Your task to perform on an android device: View the reviews of other shoppers of "Mountain Bike Helmet EXPL 50 " on the Decathlon app.
Image 0: 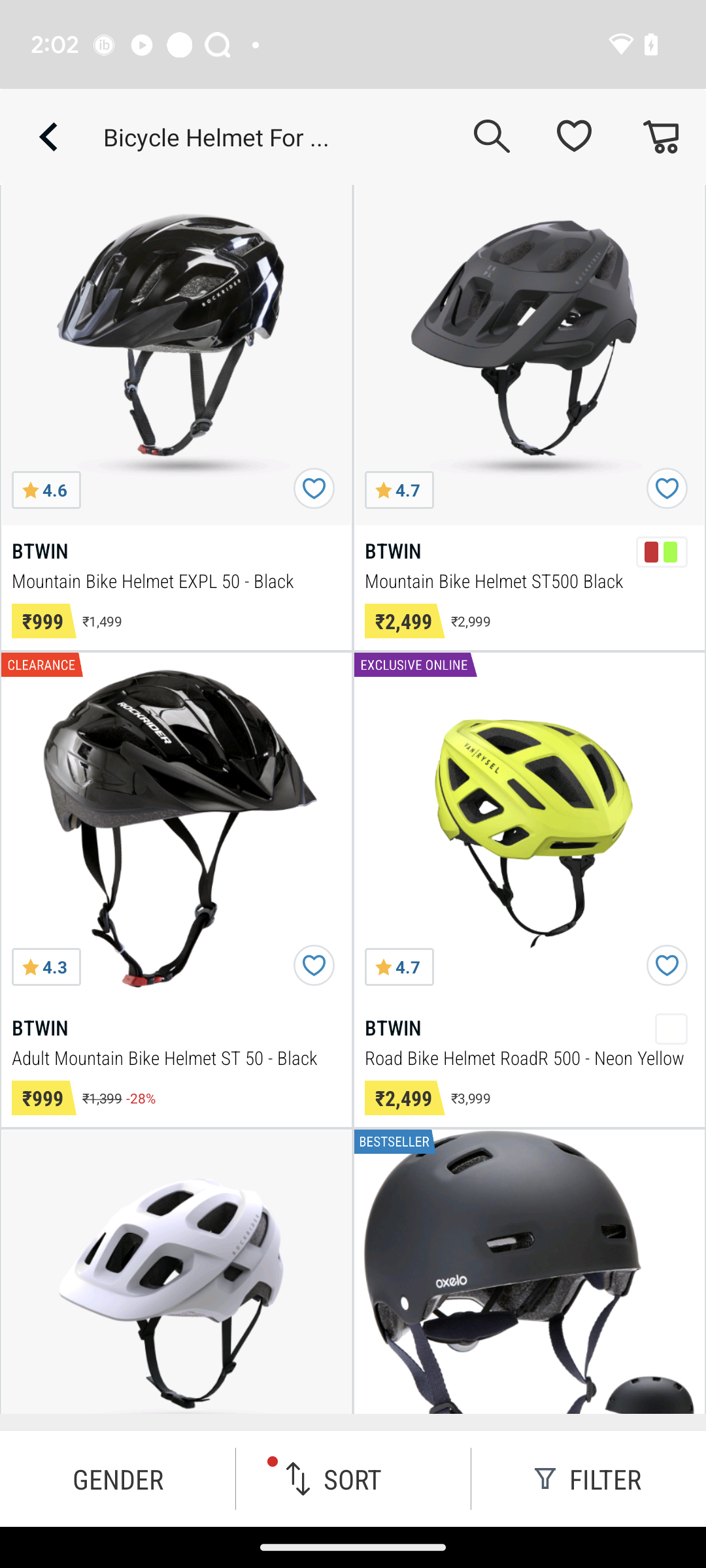
Click on the image of Mountain Bike Helmet EXPL 50 on the left side in the first row.
Step 0: click (45, 403)
Image 1: 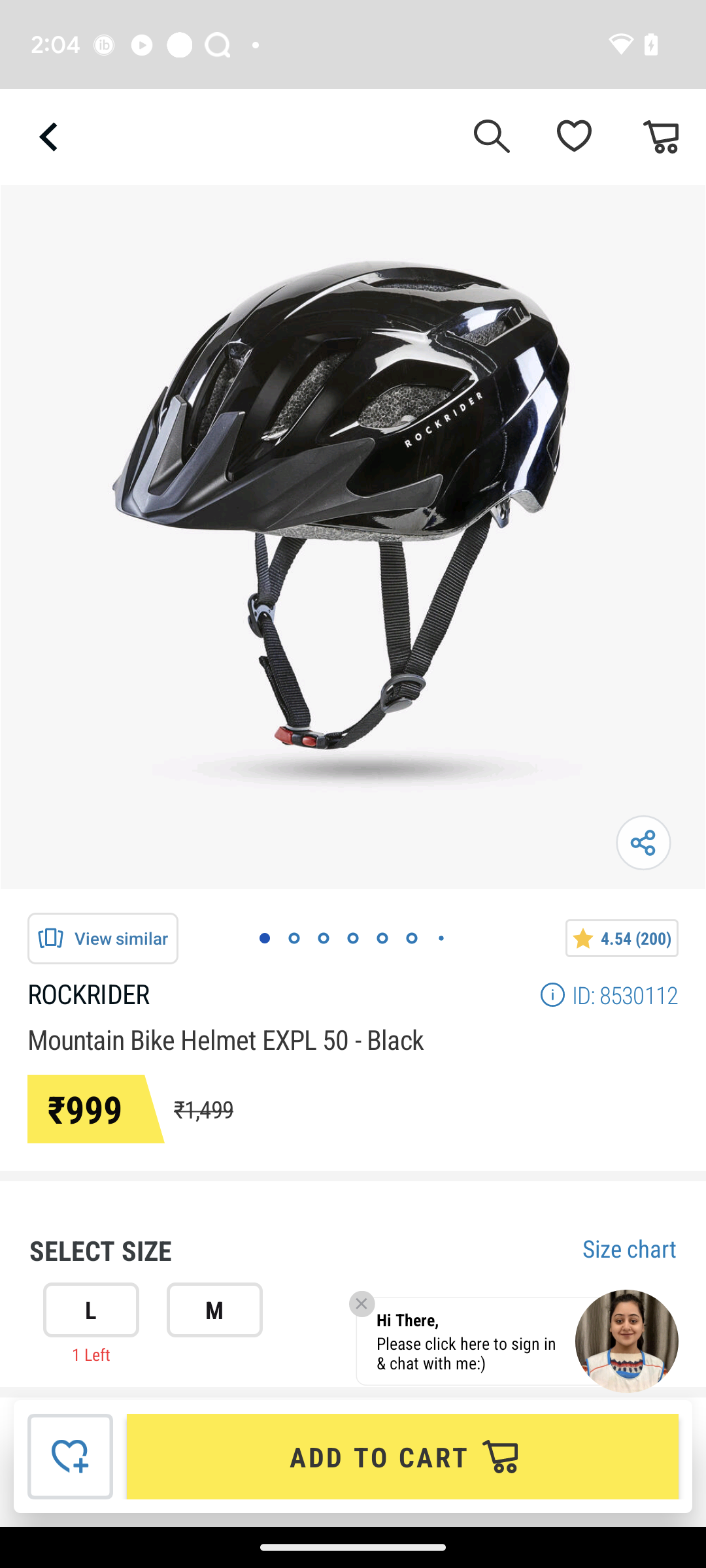
Swipe up
Step 1: scroll down
Image 2: 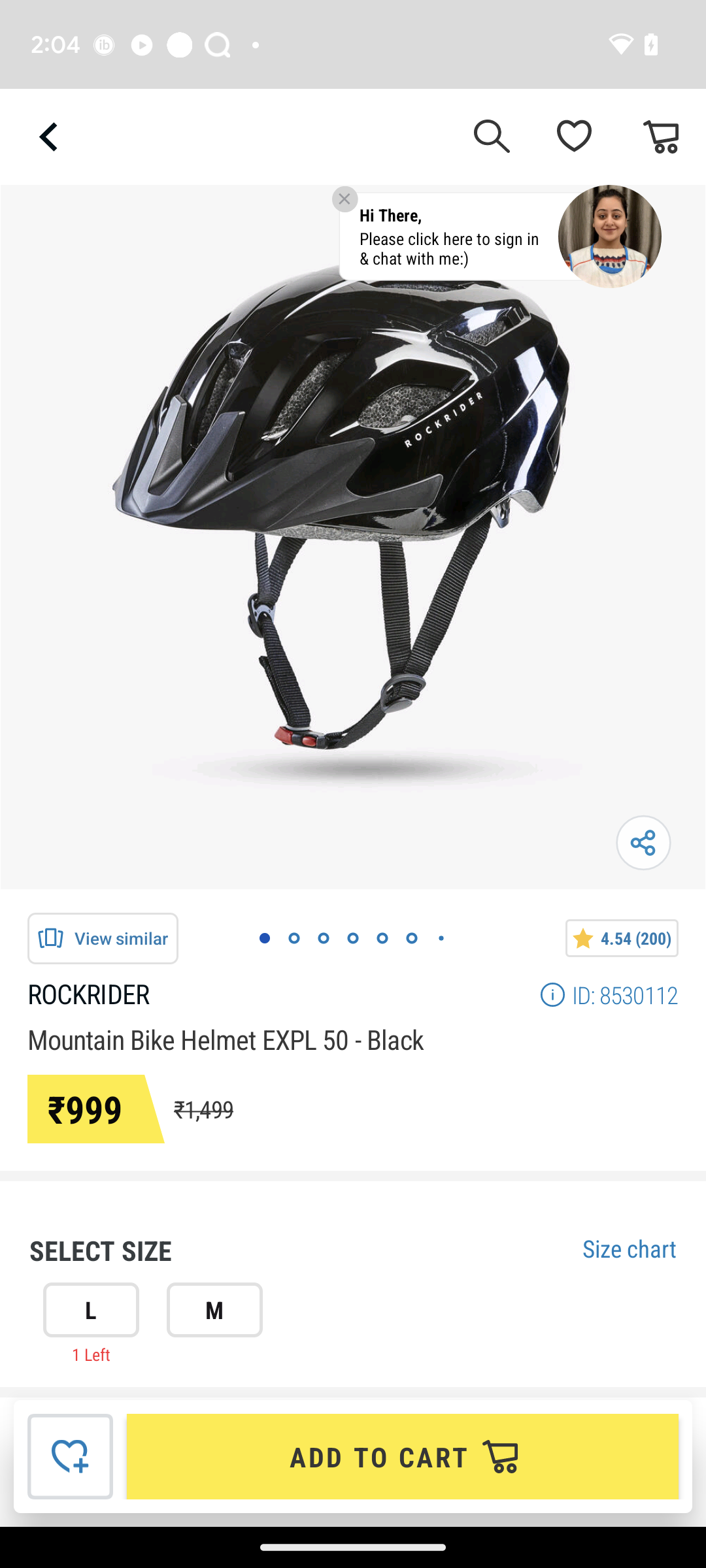
Swipe up
Step 2: scroll down
Image 4: 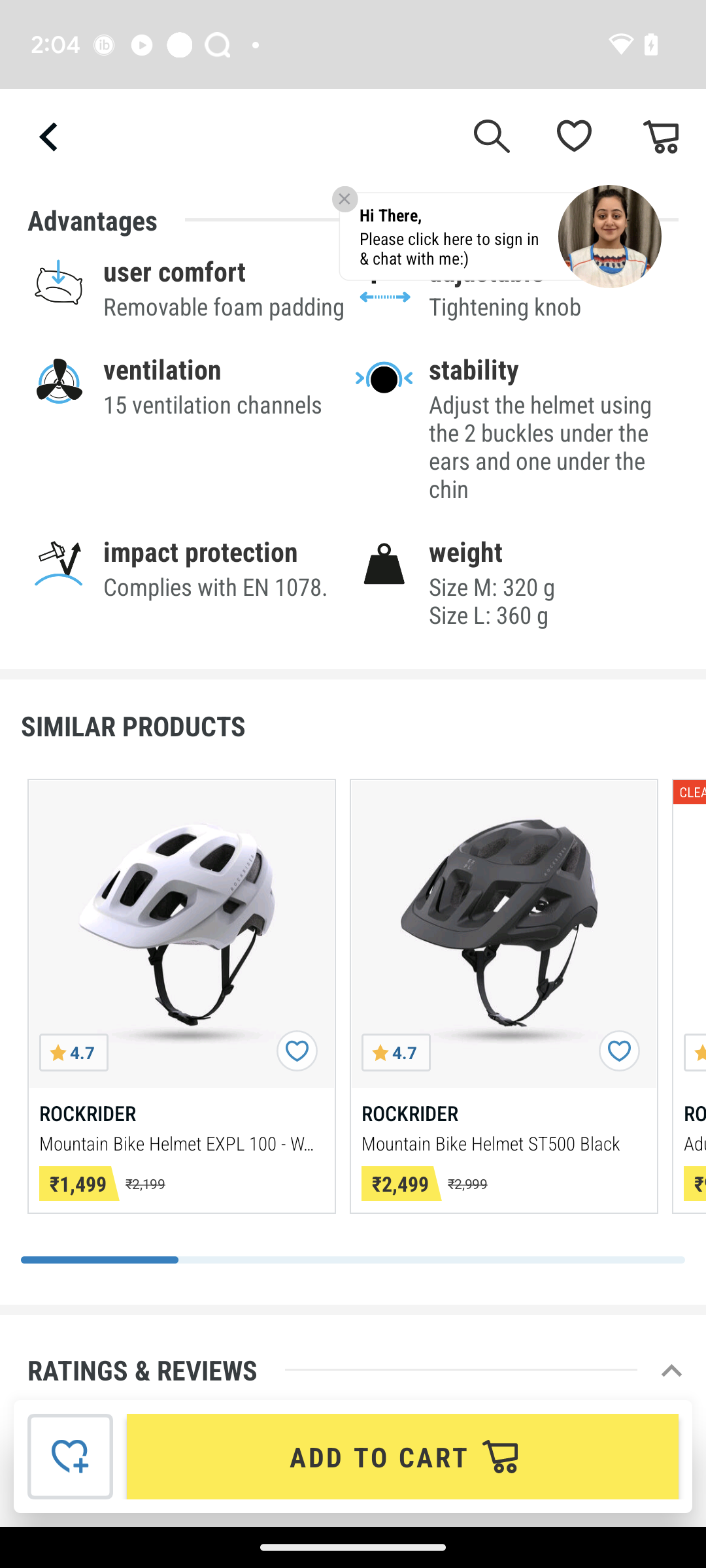
Swipe up
Step 4: scroll down
Image 5: 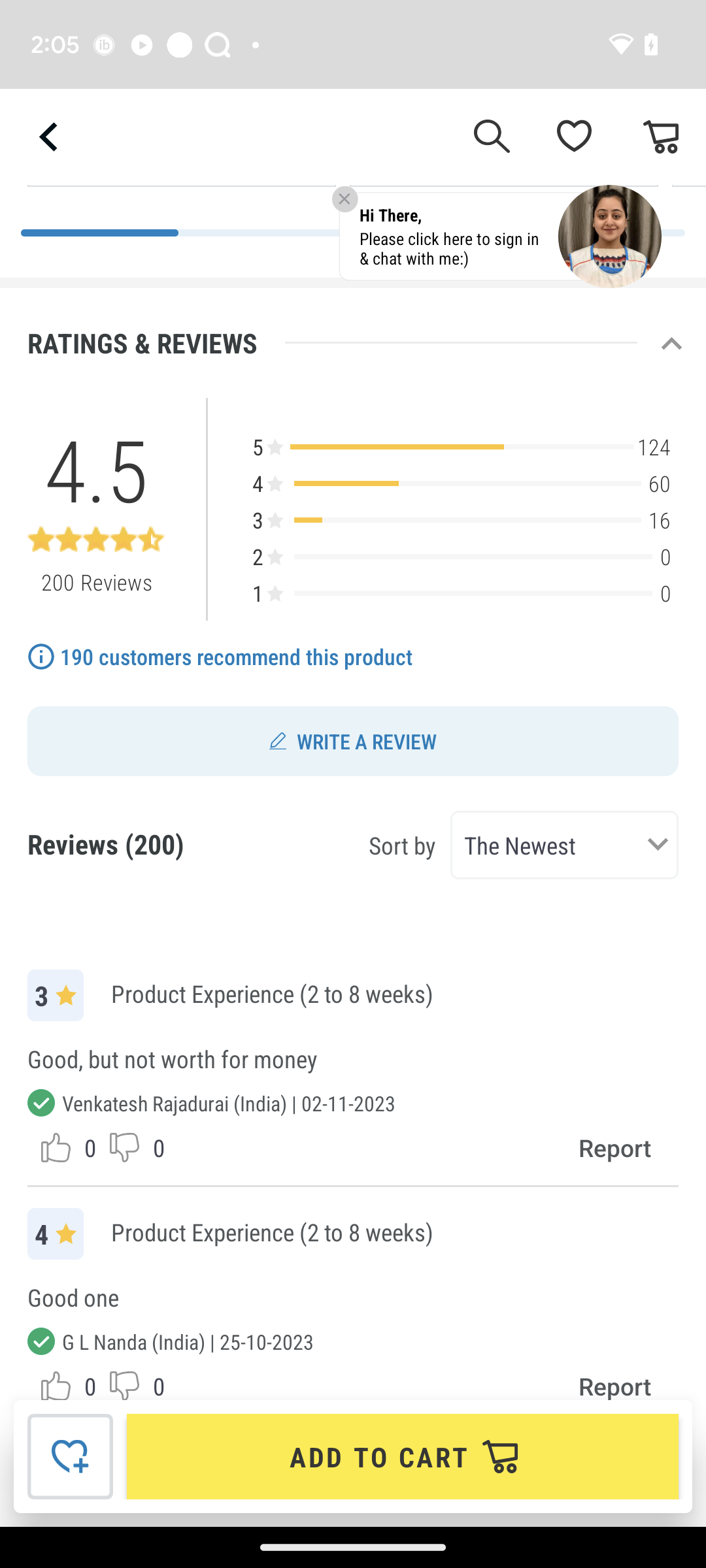
Swipe up
Step 5: scroll down
Image 6: 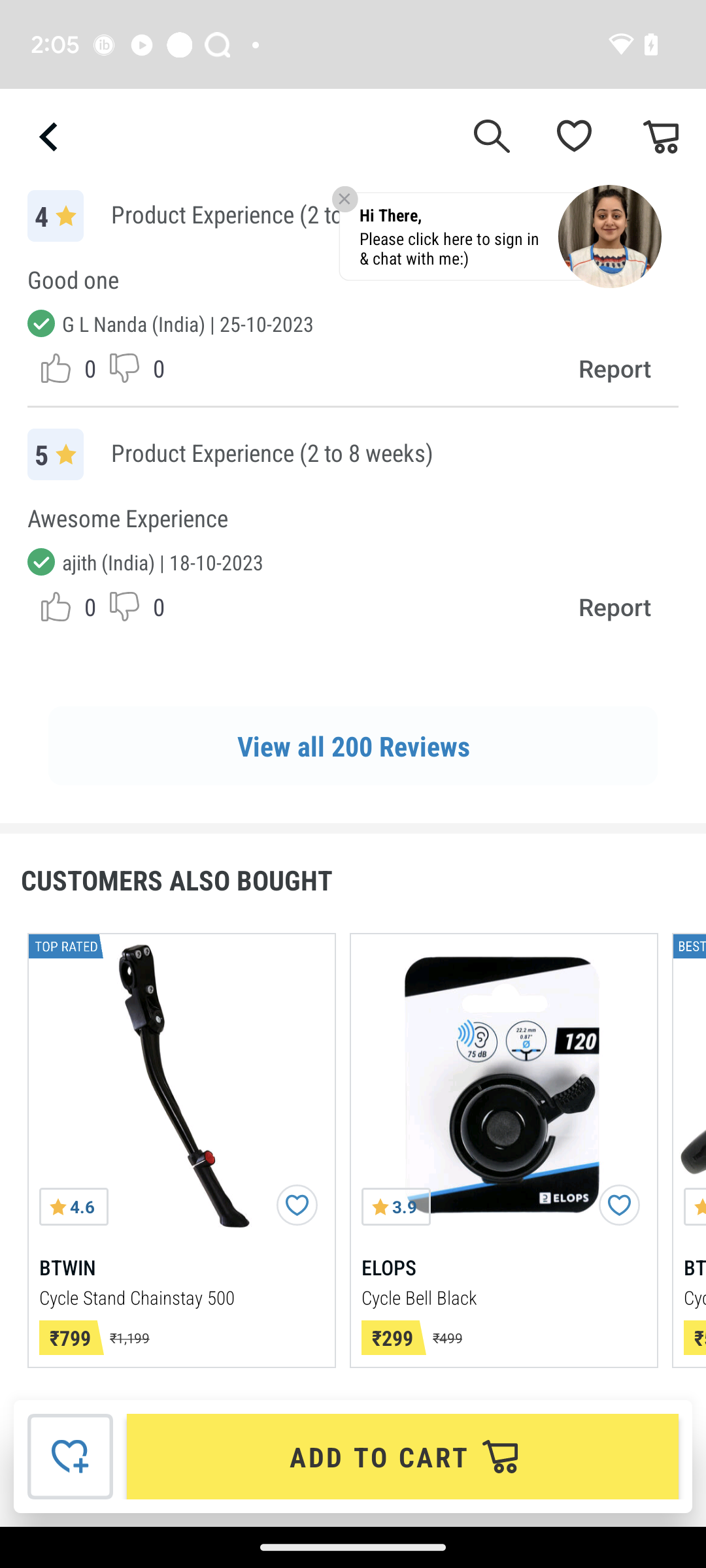
Click on the tab "View all 200 Reviews".
Step 6: click (353, 745)